Your task to perform on an android device: Show me the images of a foldable and portable laptop table in black on the Temu app.
Image 0: 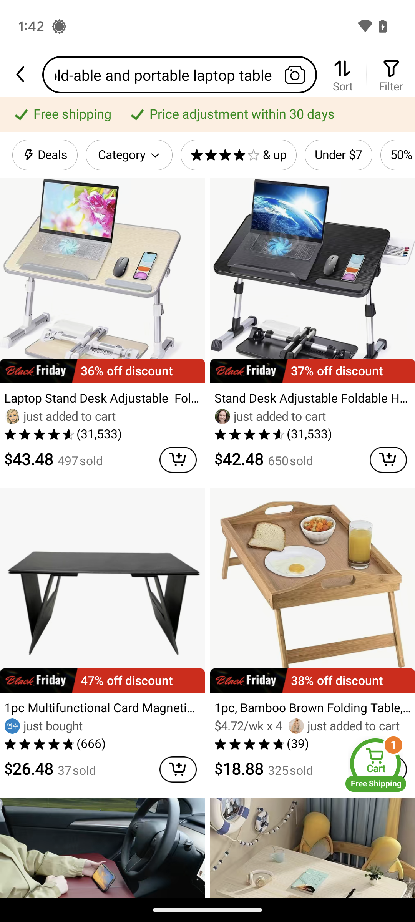
Click on the second search result.
Step 0: click (312, 329)
Image 1: 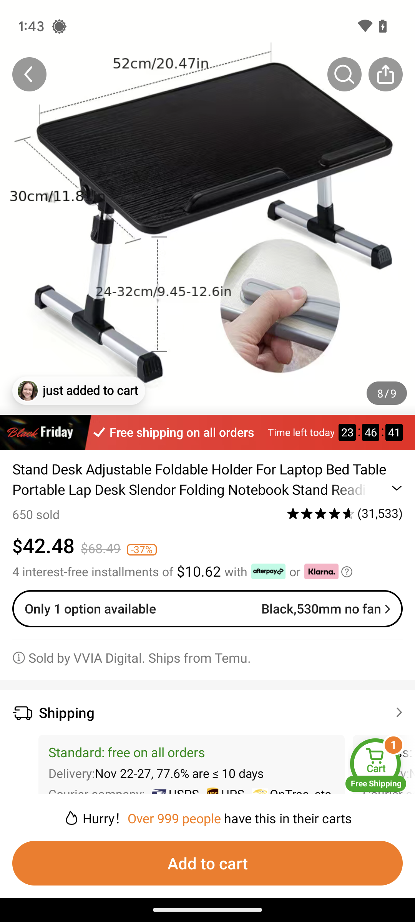
Swipe from right to left on the product images to view the product.
Step 1: scroll right
Image 2: 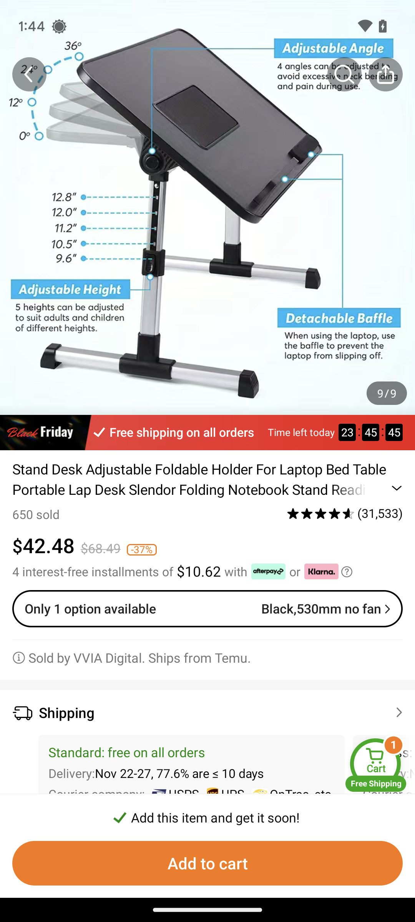
Swipe from right to left on the product images to view the product.
Step 2: scroll right
Image 3: 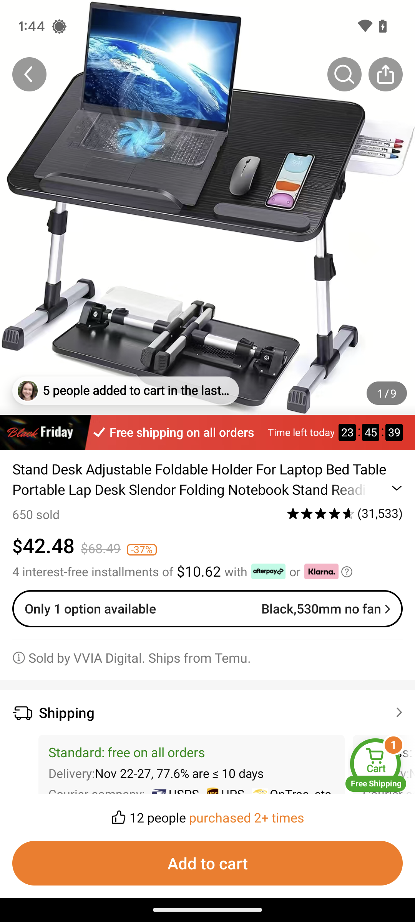
Swipe from right to left on the product images to view the product.
Step 3: scroll right
Image 4: 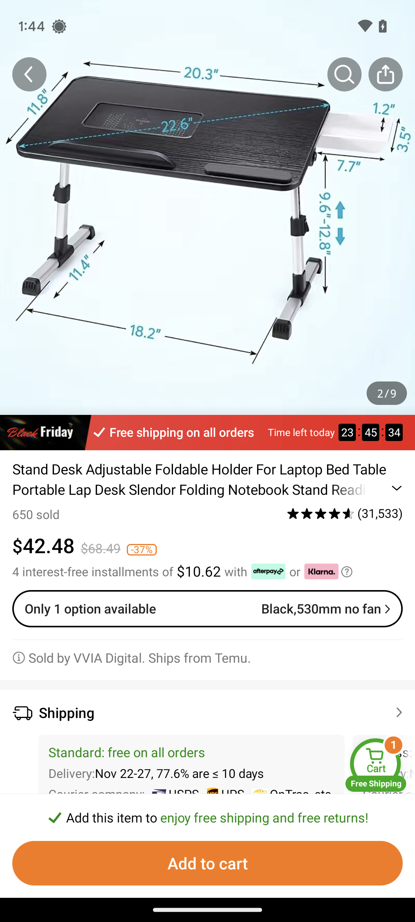
Swipe from right to left on the product images to view the product.
Step 4: scroll right